Your task to perform on an android device: On the Booking.com app, search for a one-way flight from Hague Airport, Rotterdam, to Schiphol Airport, Amsterdam, on December 17 for one adult.
Image 0: 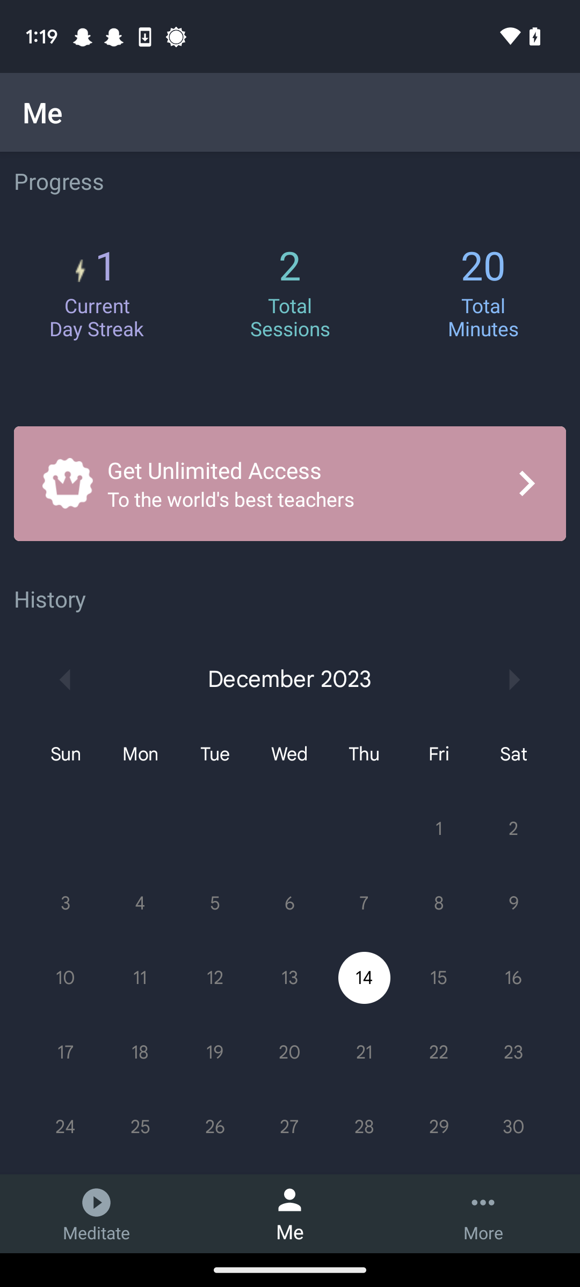
Open the Booking.com app.
Step 0: open app "Booking.com"
Image 1: 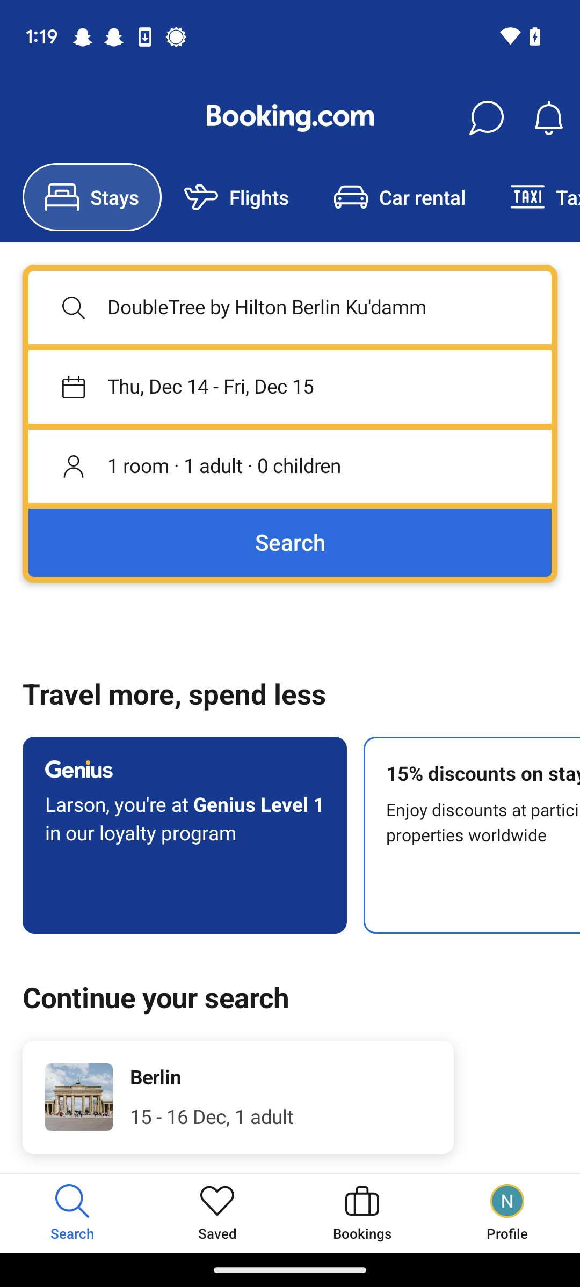
Click on the Flights tab at the top of the screen.
Step 1: click (259, 197)
Image 2: 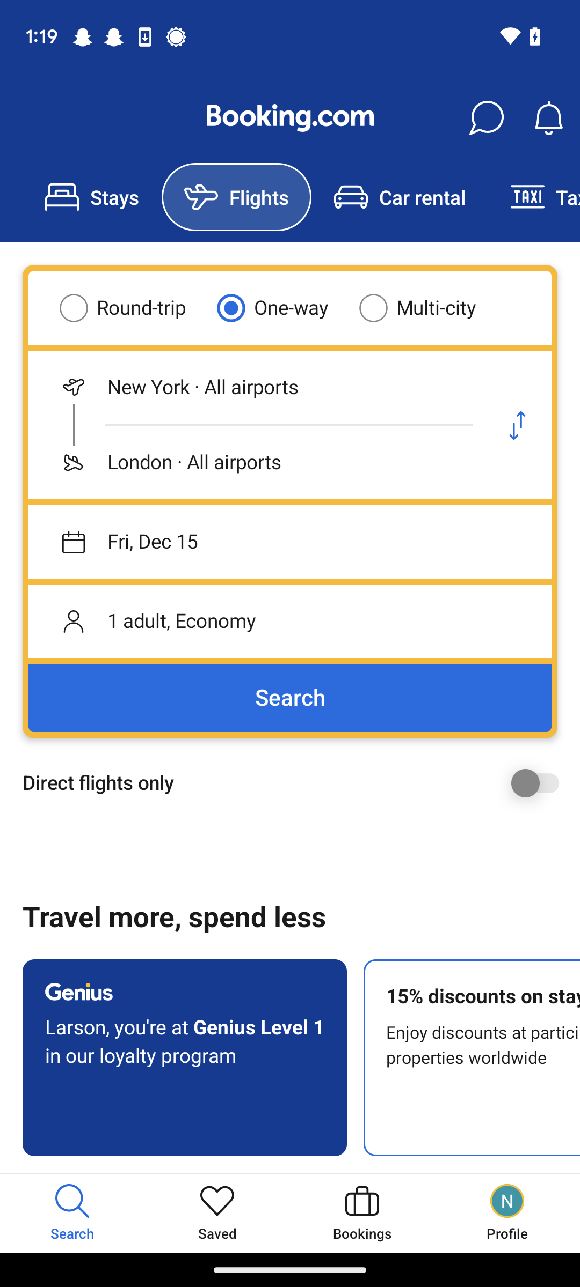
Click on the Where from.
Step 2: click (256, 387)
Image 3: 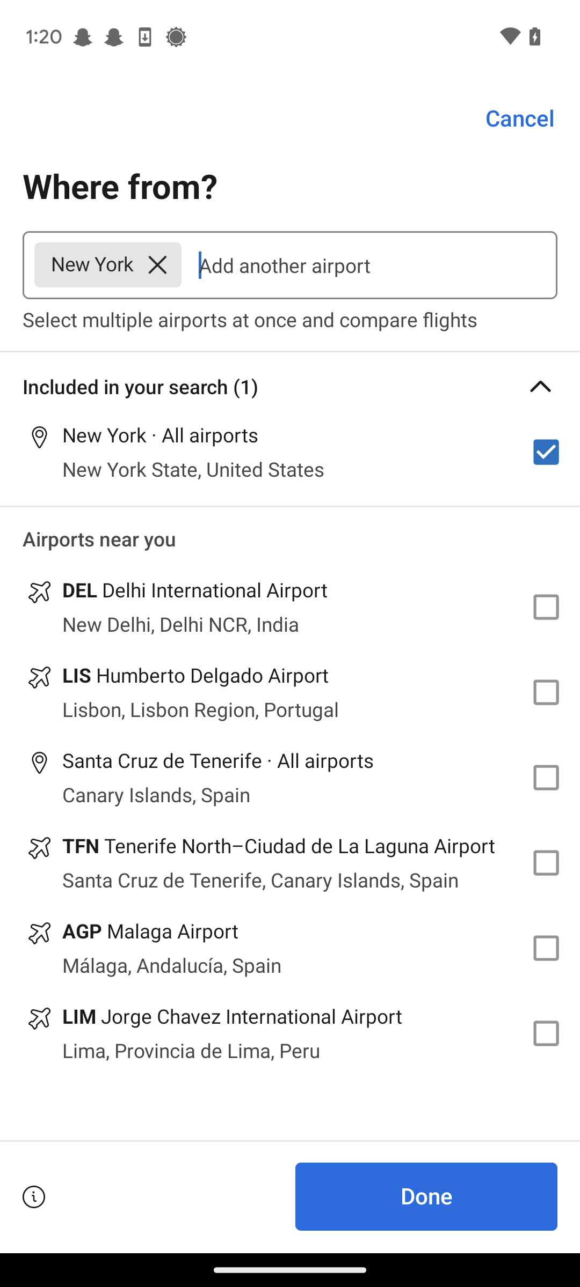
Remove the old location.
Step 3: click (157, 264)
Image 5: 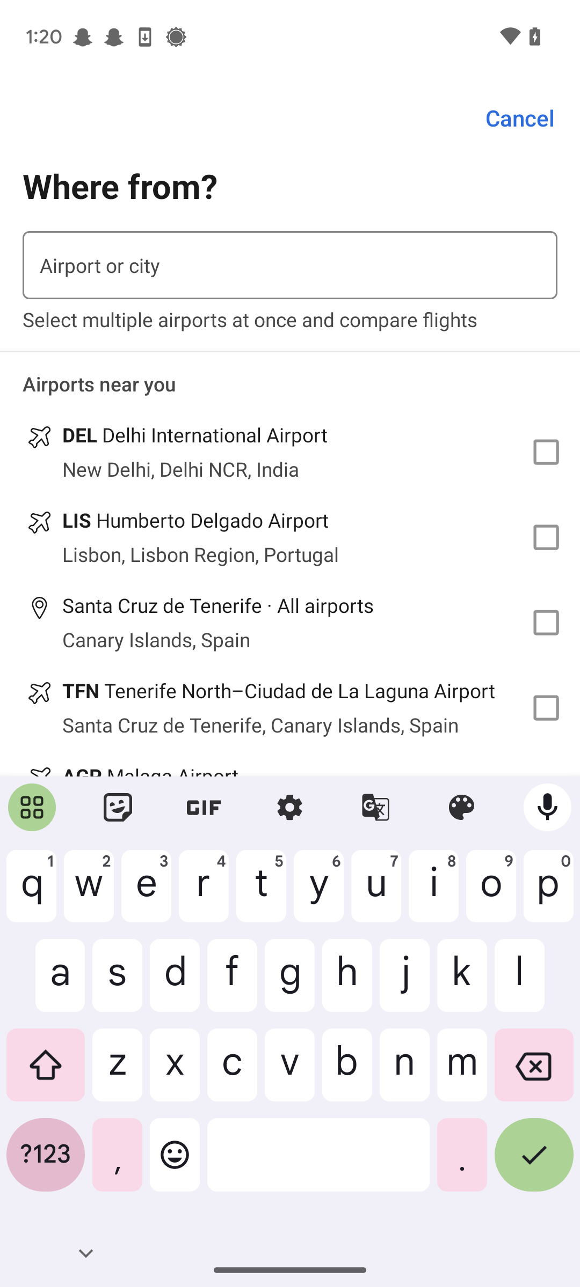
Type in Rotterdam.
Step 5: type "Rotterdam"
Image 6: 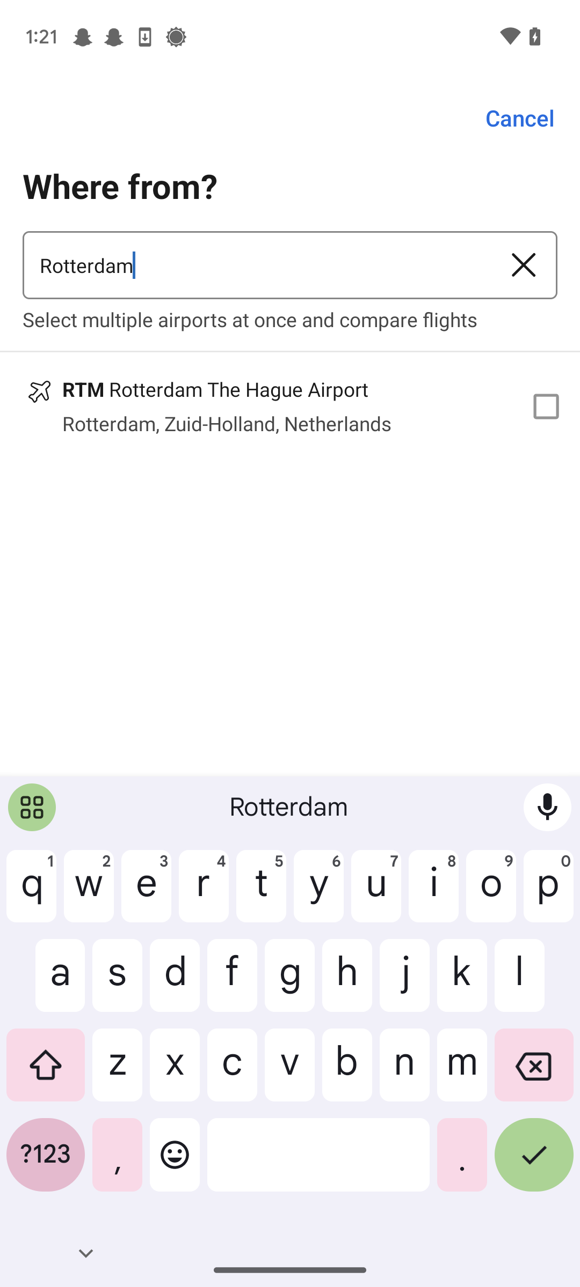
Select the first search result.
Step 6: click (290, 405)
Image 7: 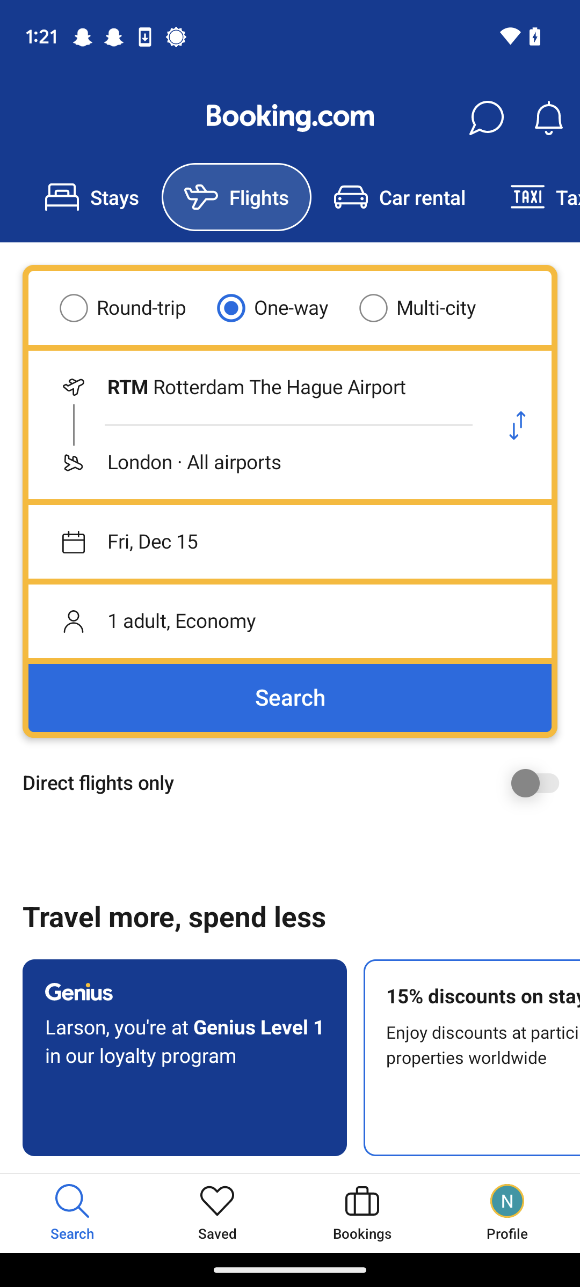
Click on the Where to tab.
Step 7: click (256, 462)
Image 8: 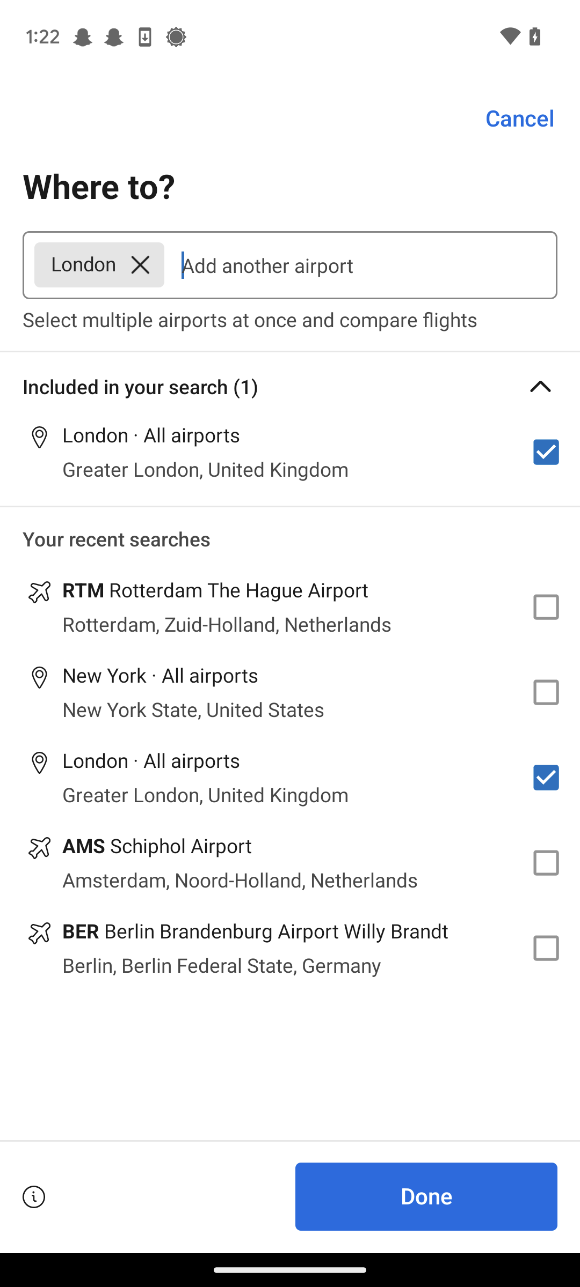
Remove the old location.
Step 8: click (140, 264)
Image 9: 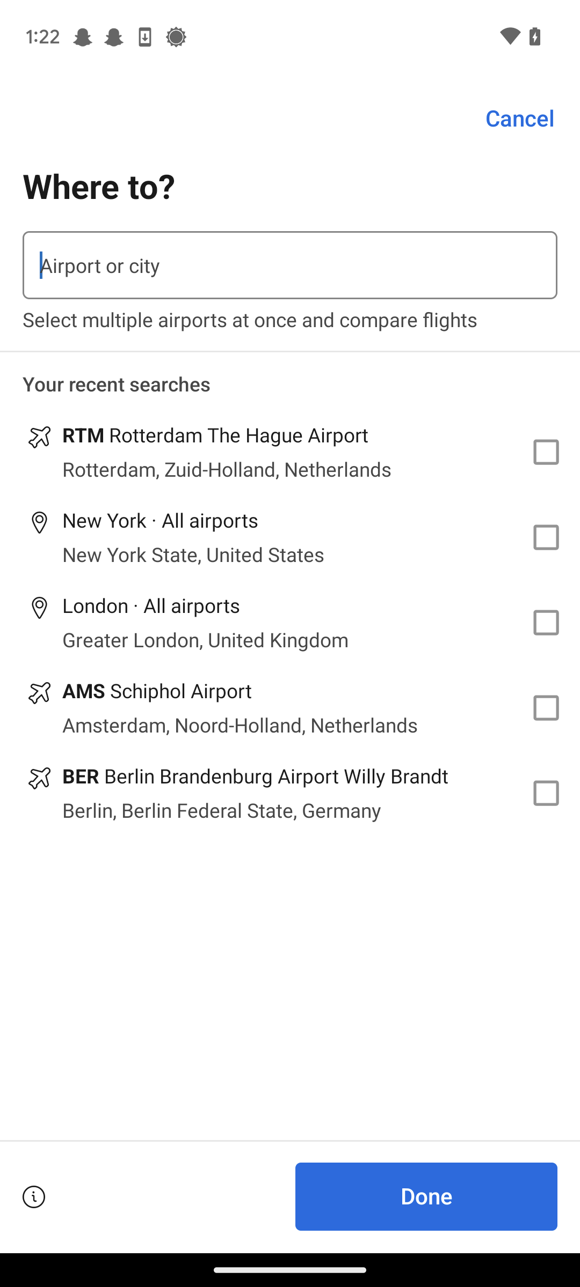
Click on the search bar at the top of the screen.
Step 9: click (290, 265)
Image 10: 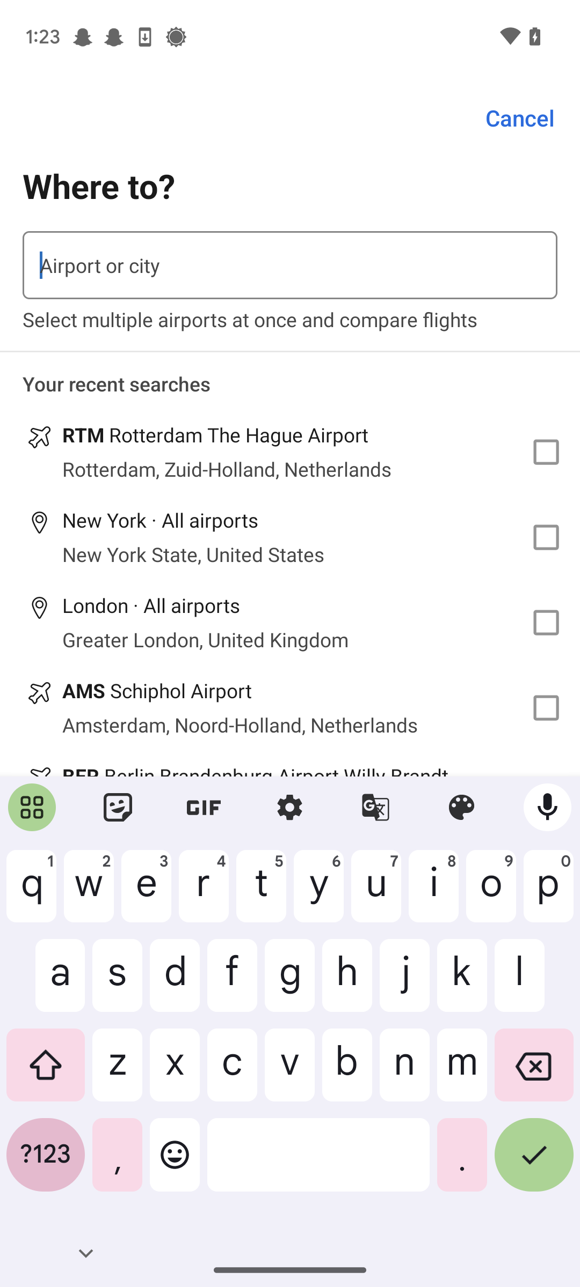
Type in Amsterdam.
Step 10: type "Amsterdam"
Image 11: 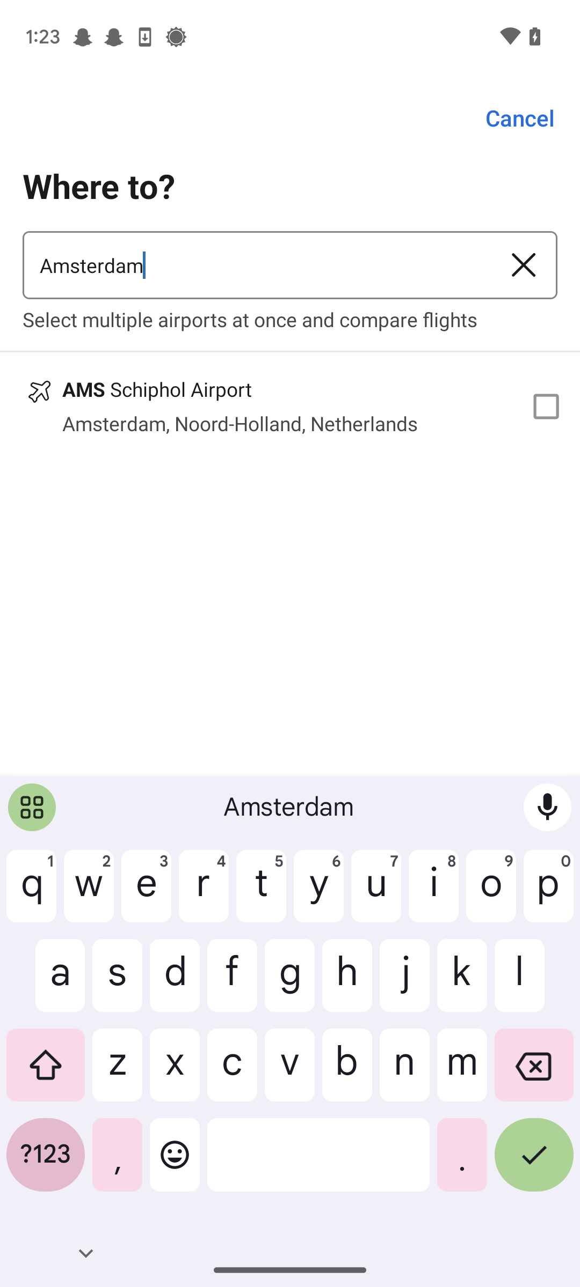
Select the first search result.
Step 11: click (290, 405)
Image 12: 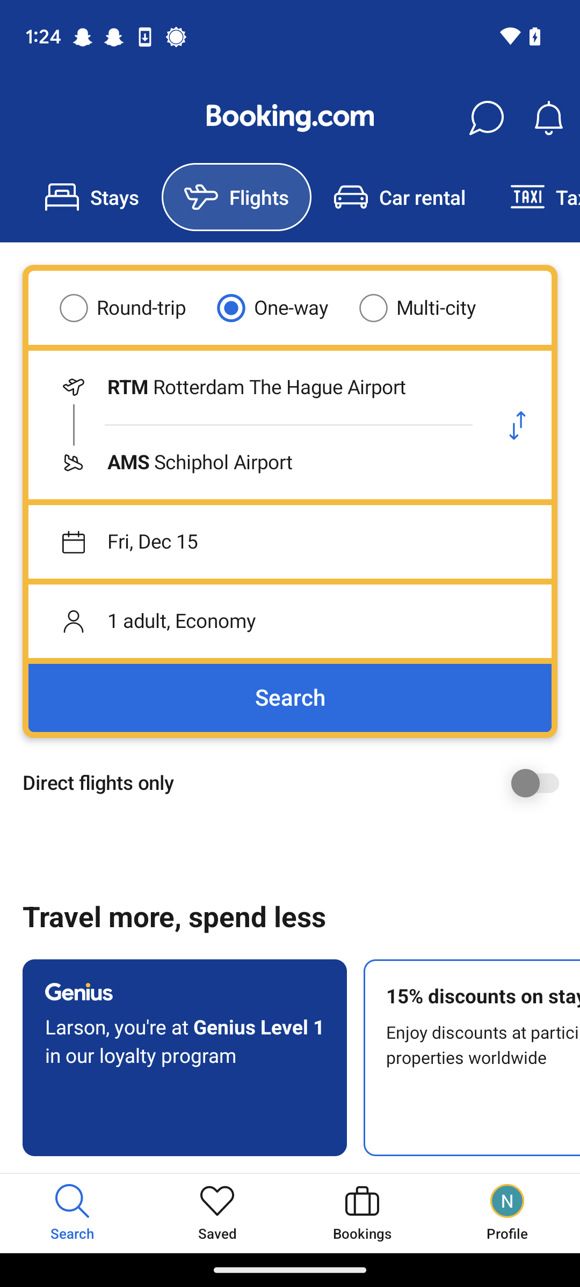
Click on the date tab.
Step 12: click (290, 542)
Image 13: 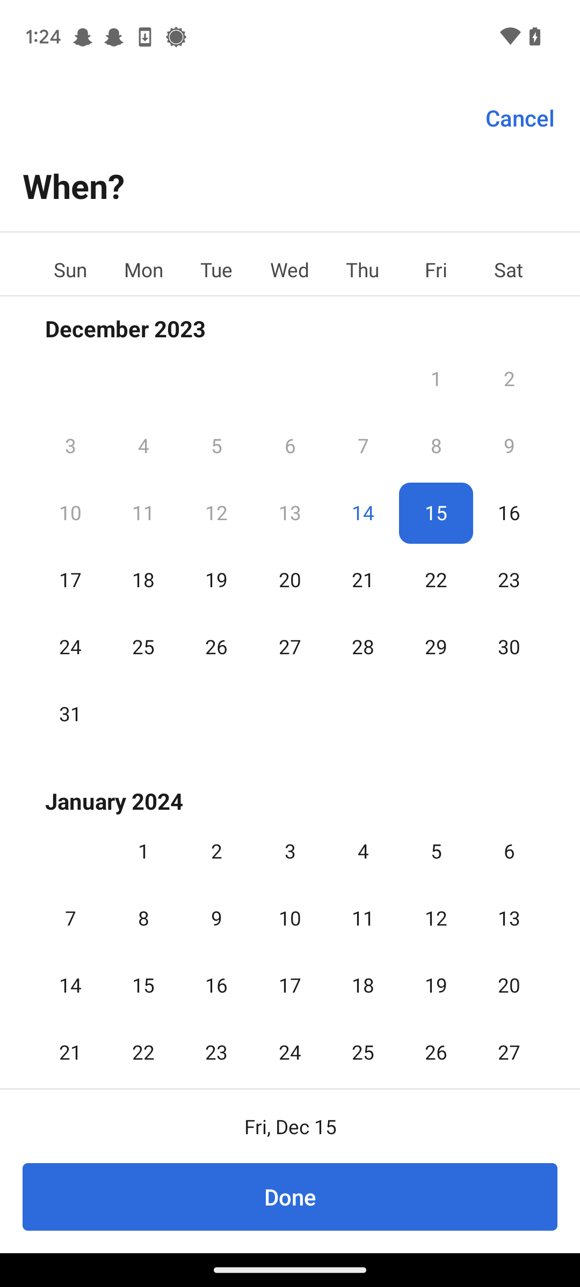
Select the 17th December.
Step 13: click (70, 563)
Image 14: 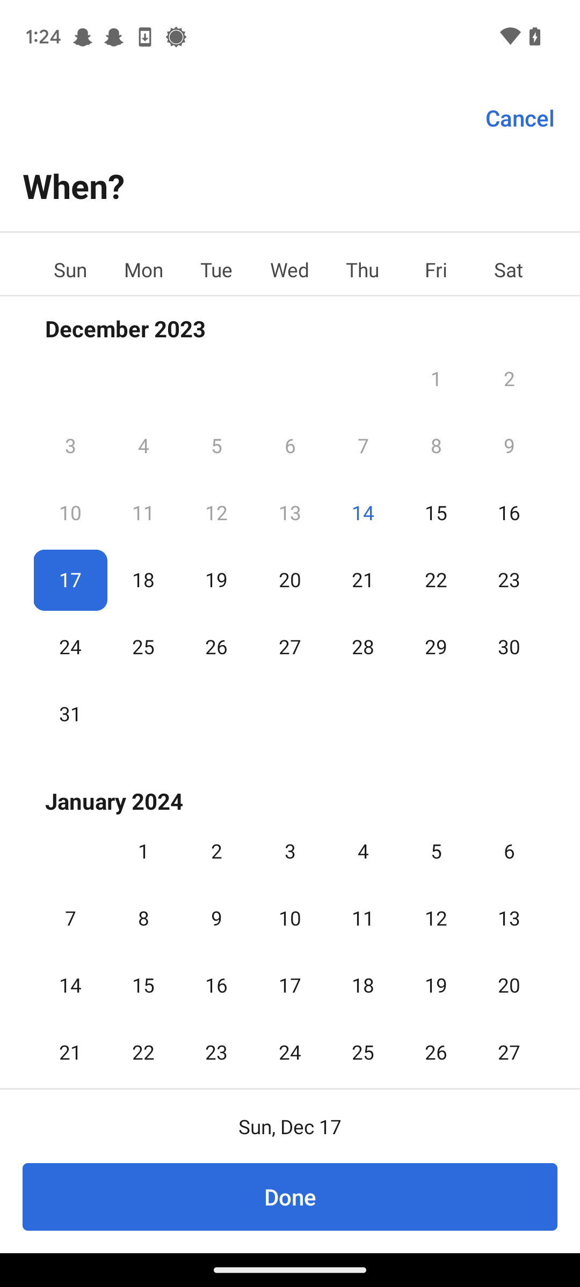
Click on the Done at the bottom of the screen.
Step 14: click (290, 1197)
Image 15: 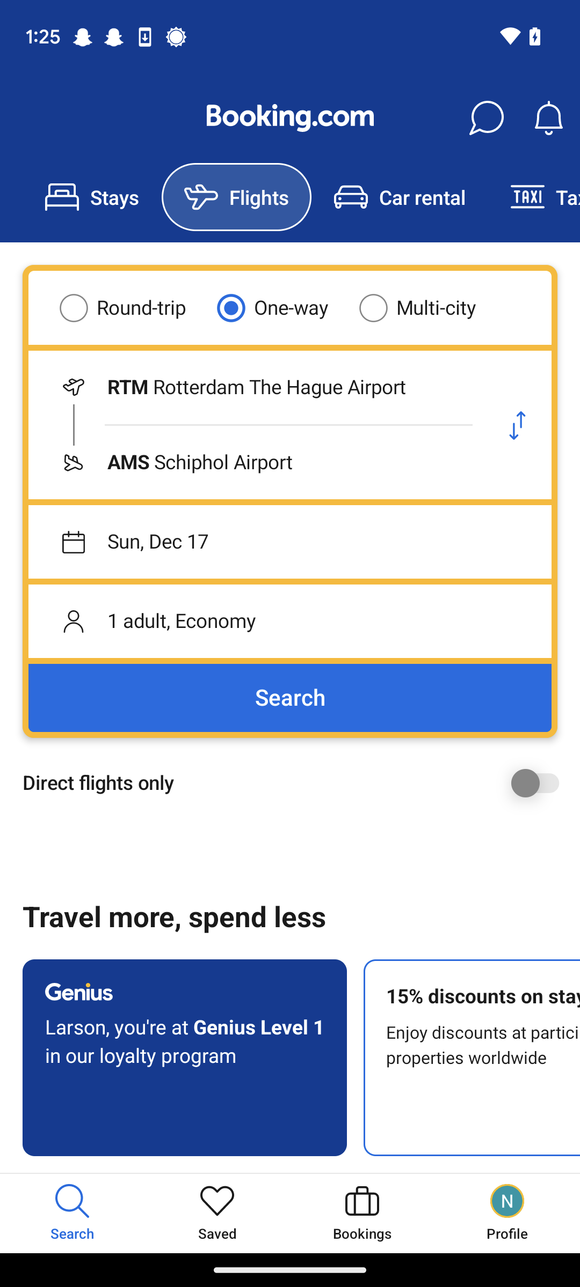
Click on the Search tab.
Step 15: click (290, 698)